Your task to perform on an android device: Start the  first step right now so that i will continue working out everyday. 
Image 0: 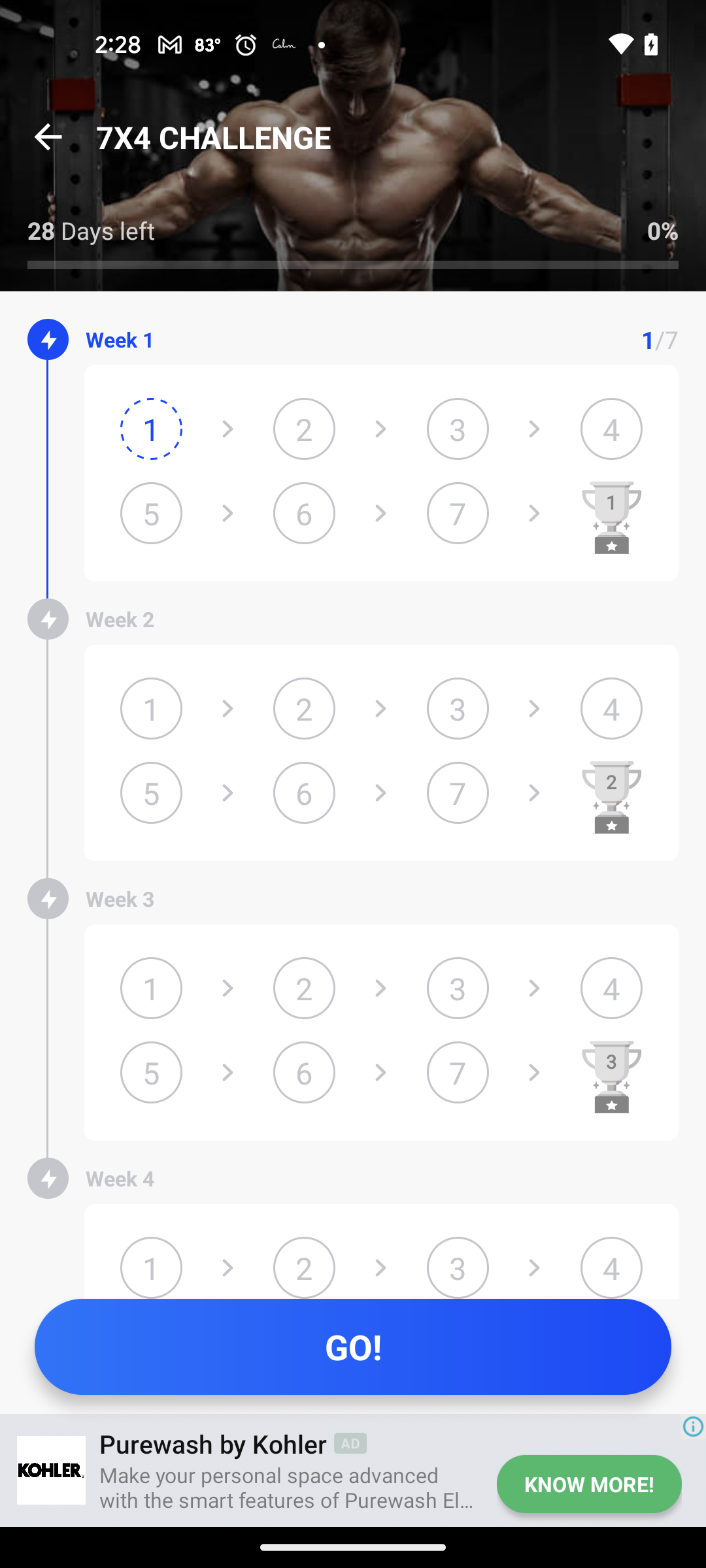
Click on the Go button at the bottom of the screen
Step 0: click (353, 1347)
Image 1: 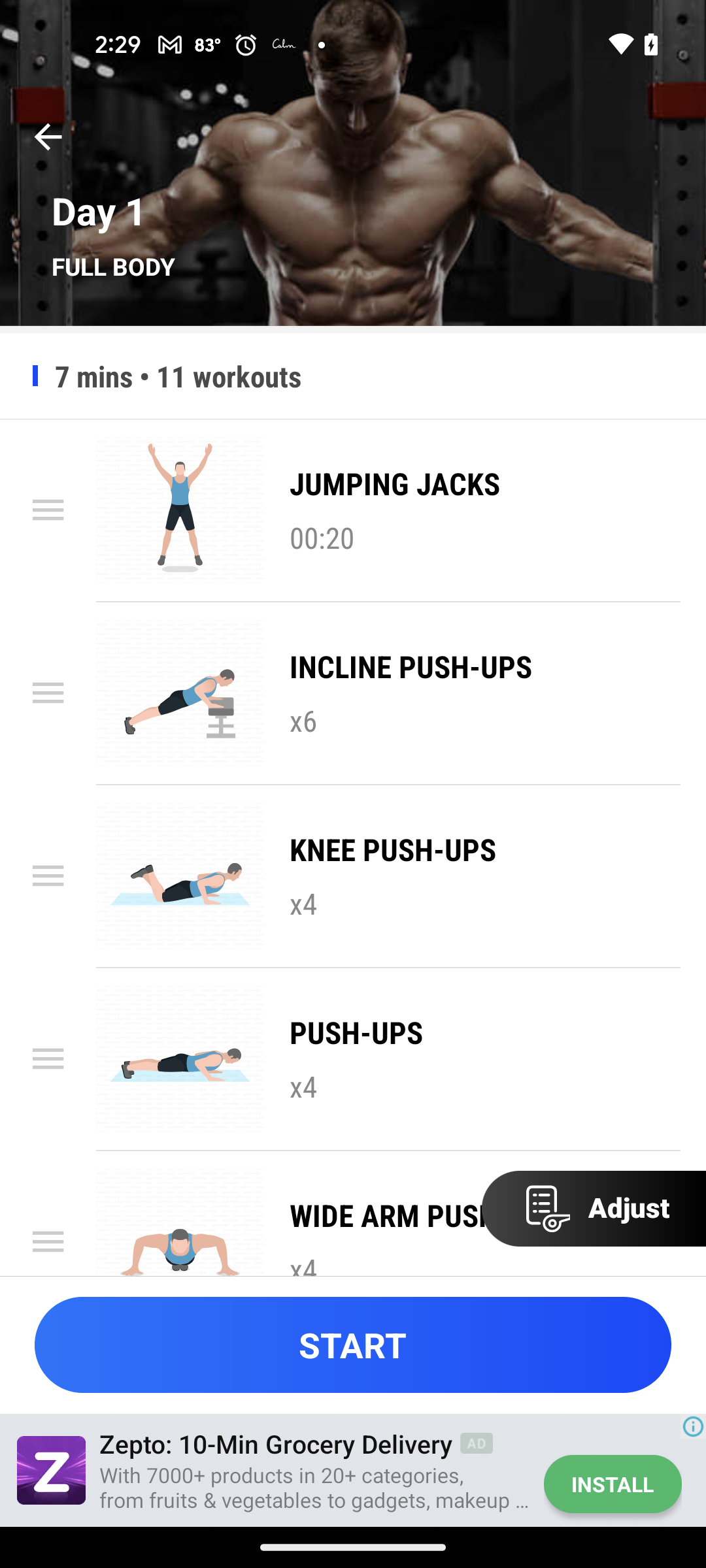
Click on the START button at the bottom of the screen
Step 1: click (352, 1345)
Image 2: 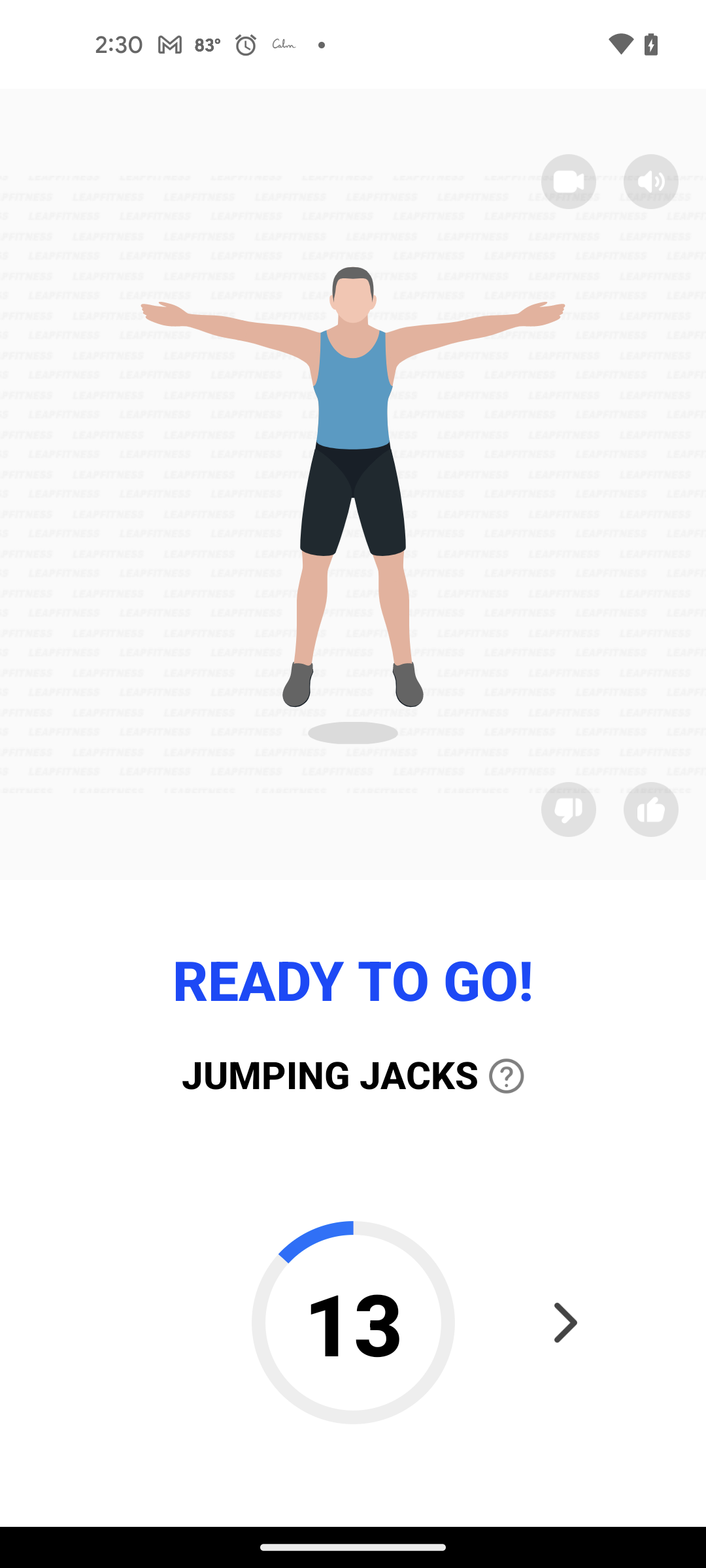
Click on the START button at the bottom of the screen
Step 2: wait